Your task to perform on an android device: In the ZArchive app ,compress the DCIM file with unchanged settings and protect it with a password Cerebra@123 .
Image 0: 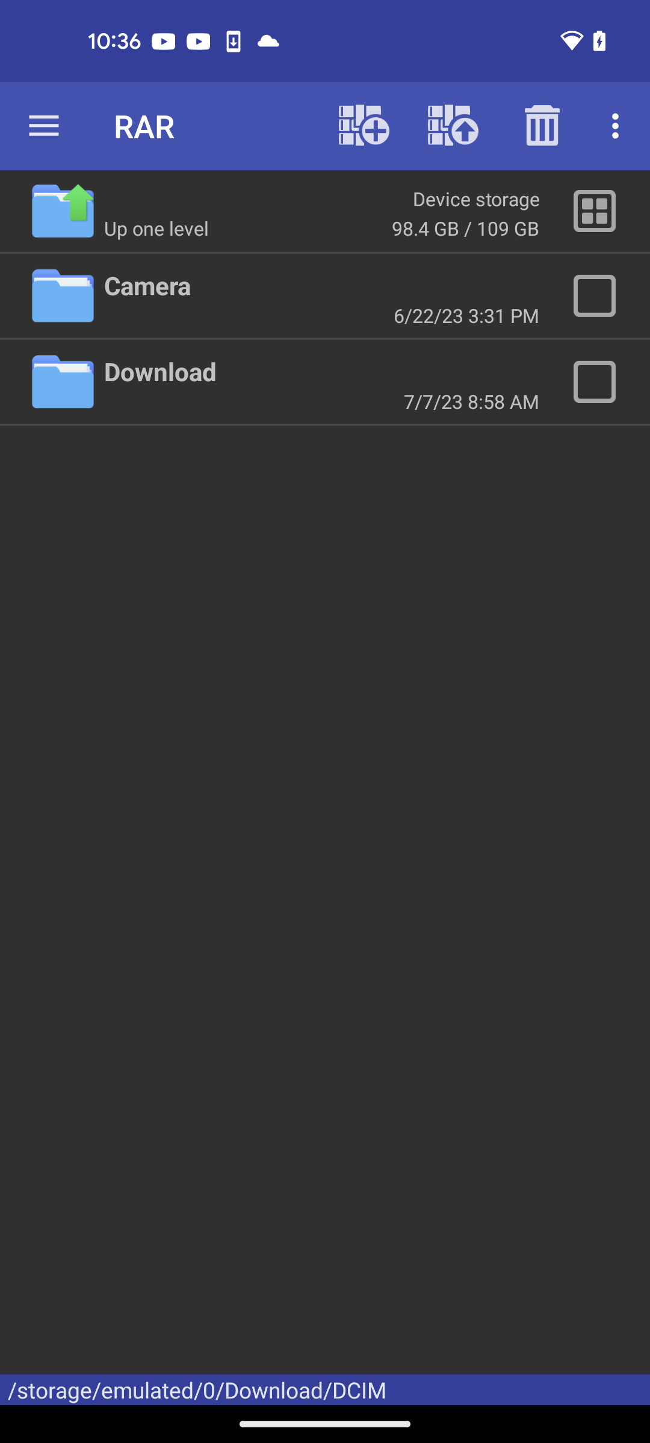
Open the ZArchive app
Step 0: open app "ZArchiver"
Image 1: 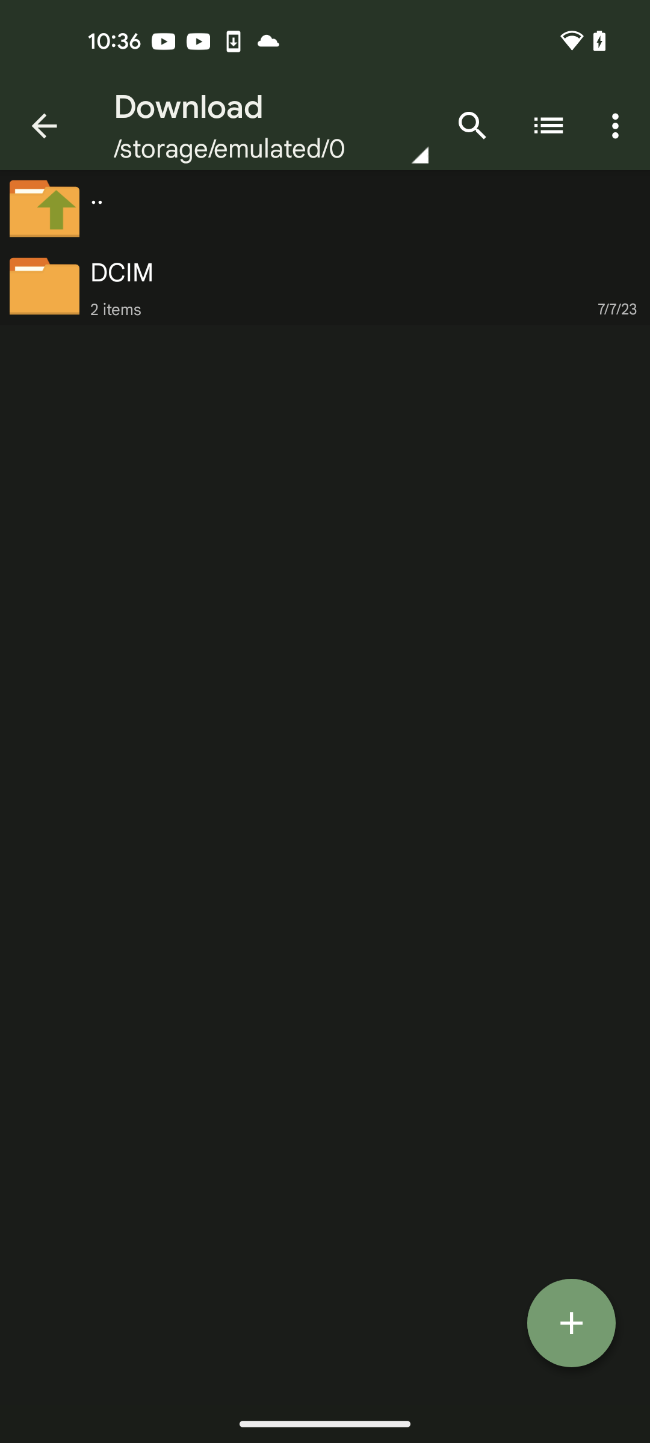
Click on the folder icon of the DCIM folder
Step 1: click (45, 286)
Image 2: 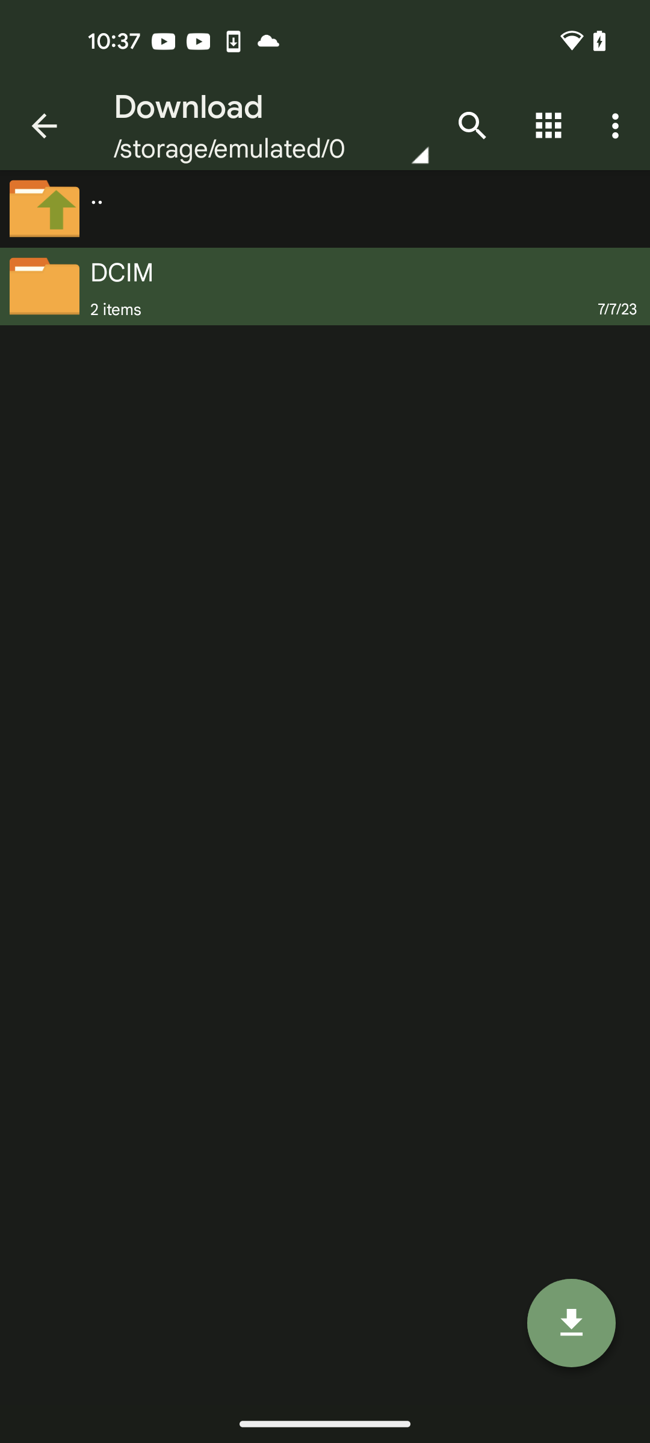
Click on the Download button at the bottom right corner of the screen
Step 2: click (571, 1323)
Image 3: 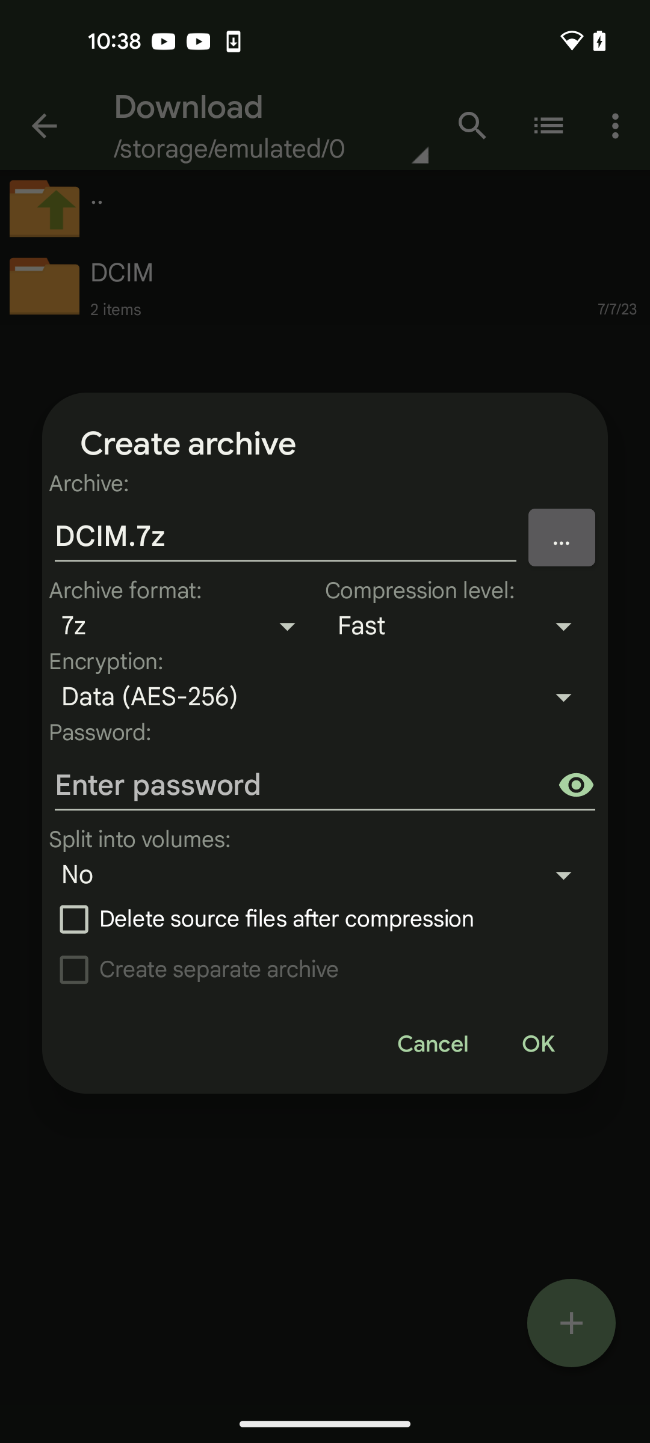
Go to the Password section 
Step 3: click (325, 786)
Image 5: 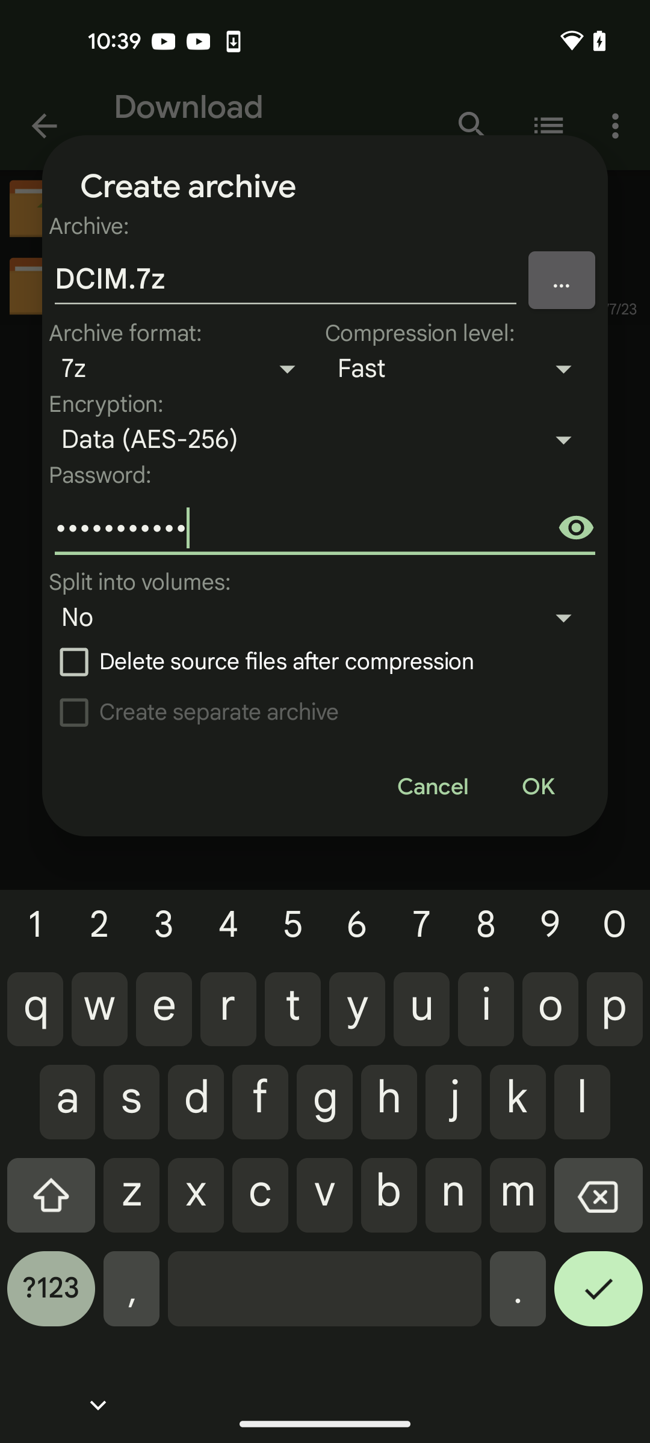
Click on the OK button at the right corner of the pop up
Step 5: click (537, 786)